Your task to perform on an android device: Show me the content of an untitled spreadsheet on the Sheets app.
Image 0: 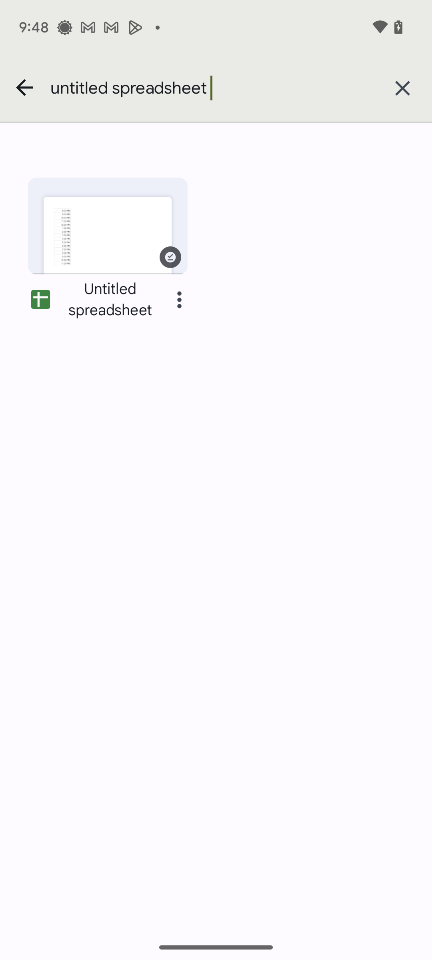
Click on the untitled spreadsheet.
Step 0: click (107, 246)